Your task to perform on an android device: In the Recorder app, add a title WFH to the Wednesday at 1:58 PM recorded audio
Image 0: 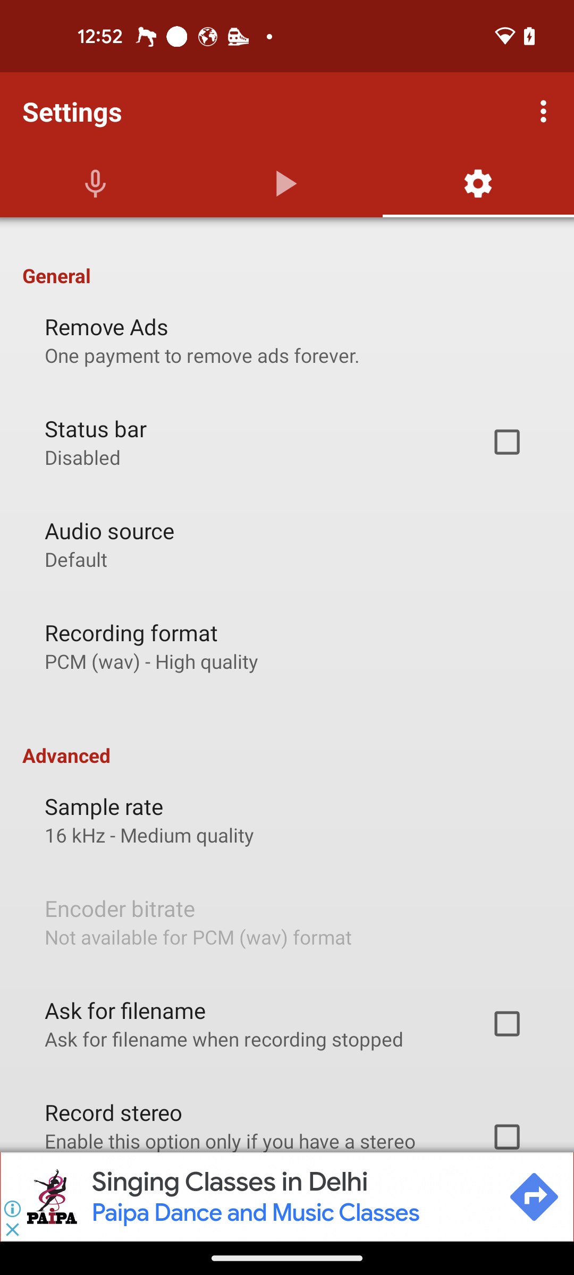
Open the Recorder app
Step 0: open app "Recorder"
Image 1: 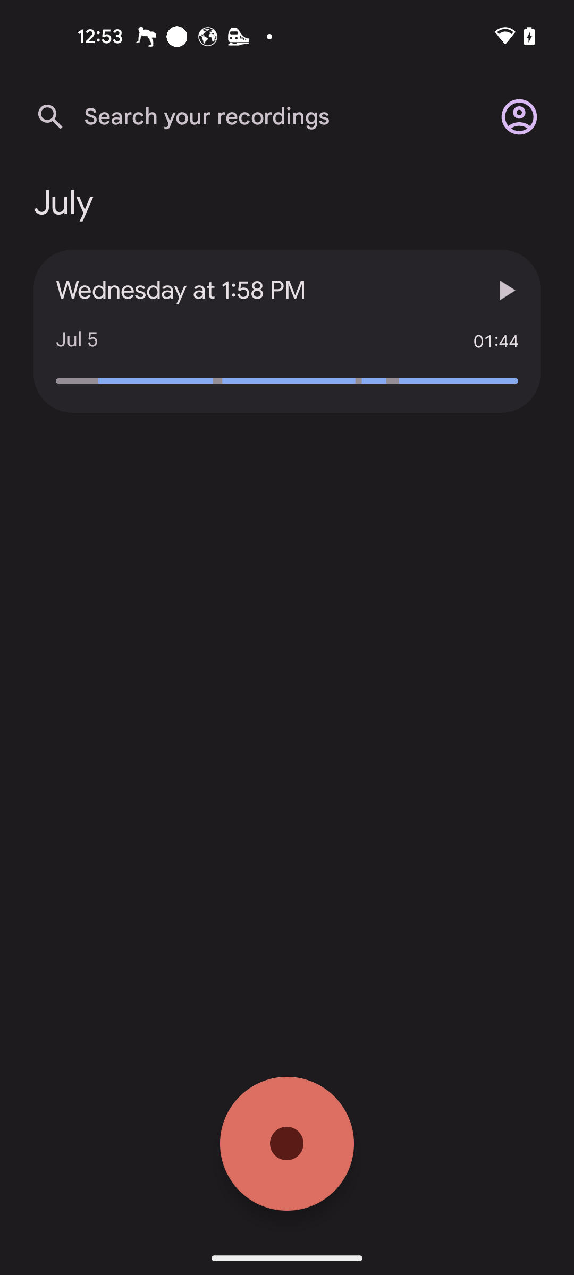
Click on Wednesday at 1:58 PM recording
Step 1: click (264, 290)
Image 2: 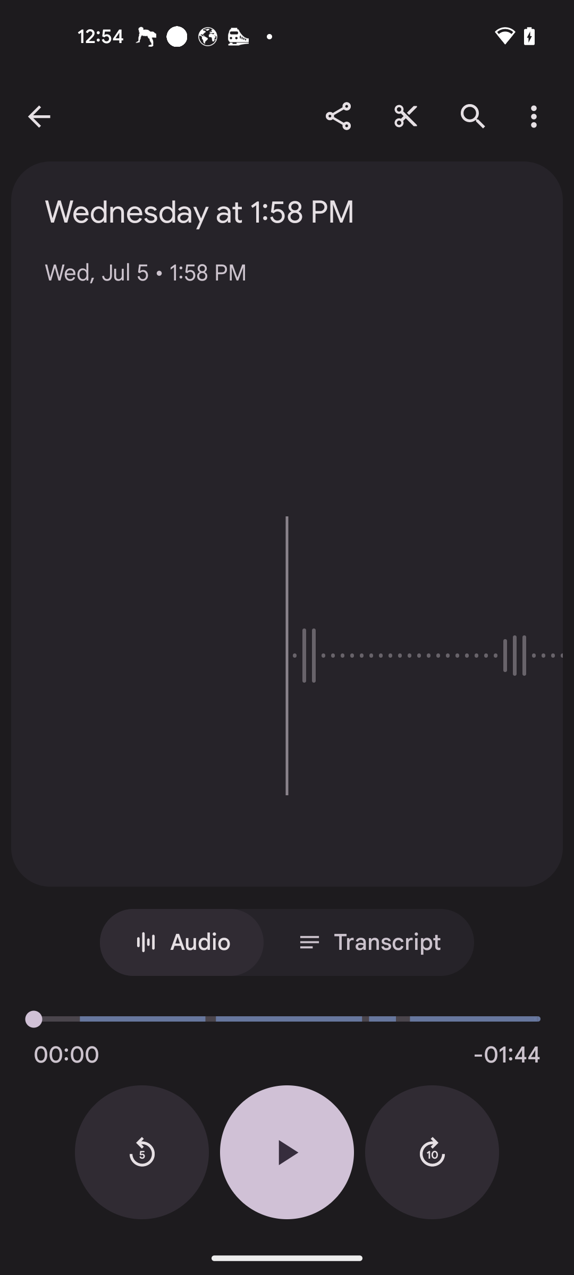
Click on three dots at the top right corner
Step 2: click (540, 116)
Image 3: 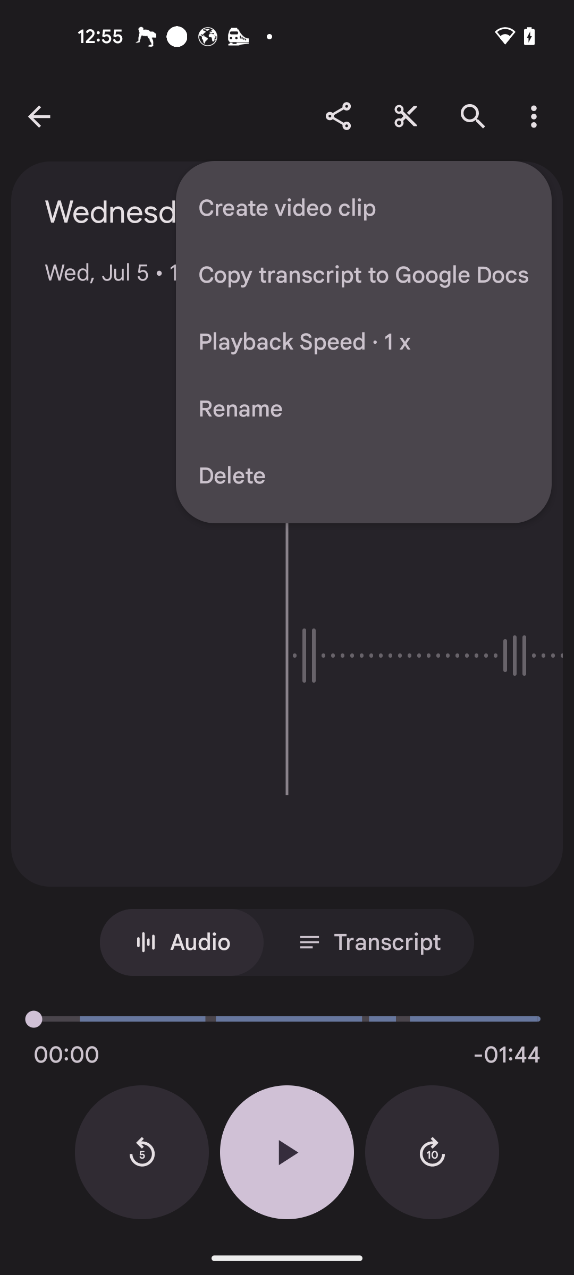
Click on Rename option
Step 3: click (364, 409)
Image 4: 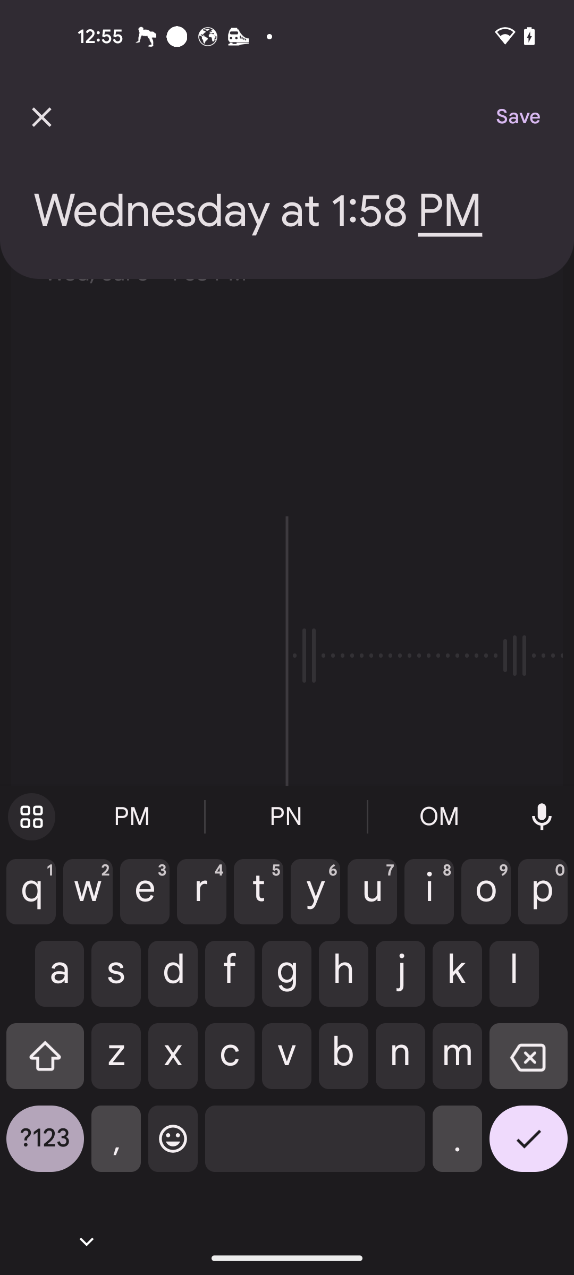
Click on Wednesday at 1:58 PM
Step 4: click (258, 211)
Image 5: 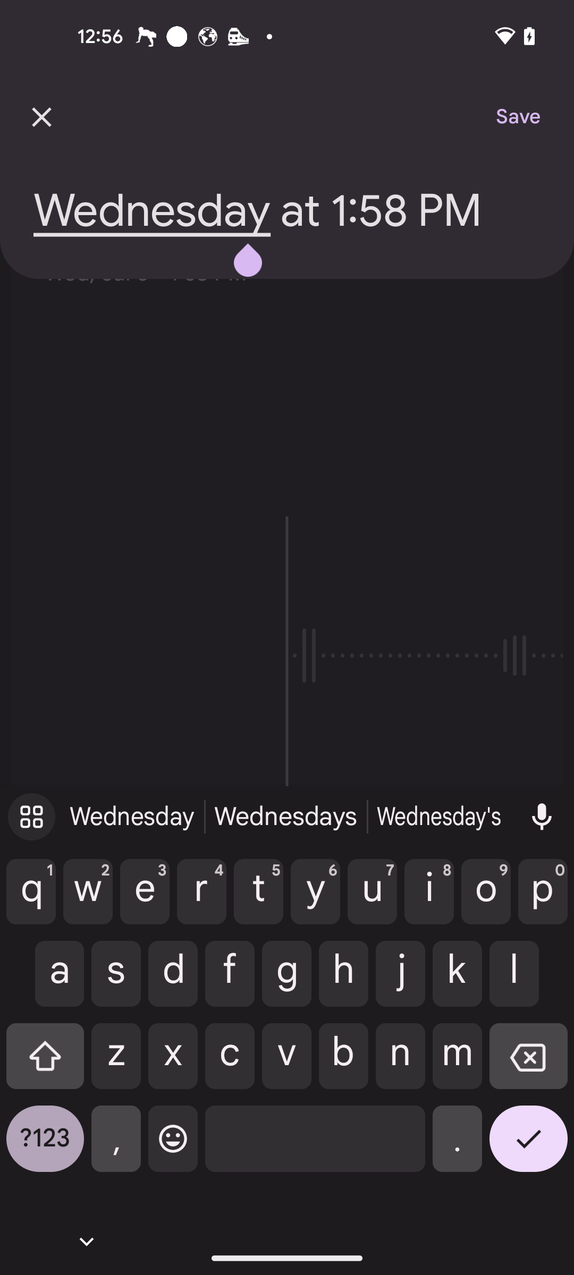
Type WFH
Step 5: type "WFH"
Image 6: 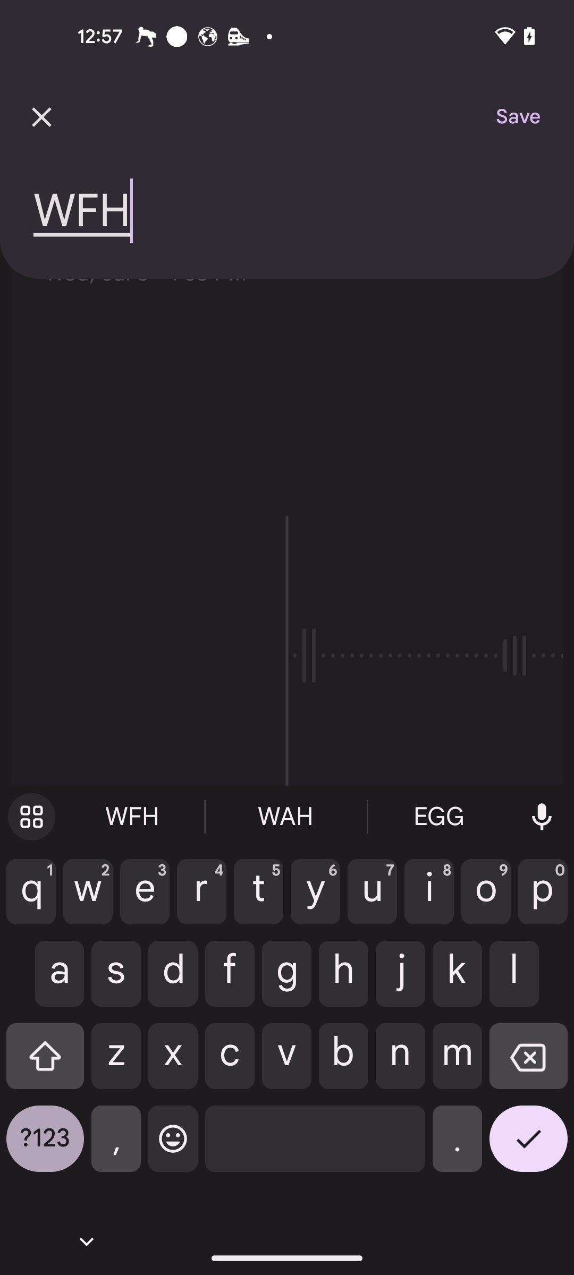
Click on Save at the top right corner
Step 6: click (507, 116)